Your task to perform on an android device: My tv wallmount was damaged yesterday and I want to fix it, search for the tv wallmount on DHgate app.
Image 0: 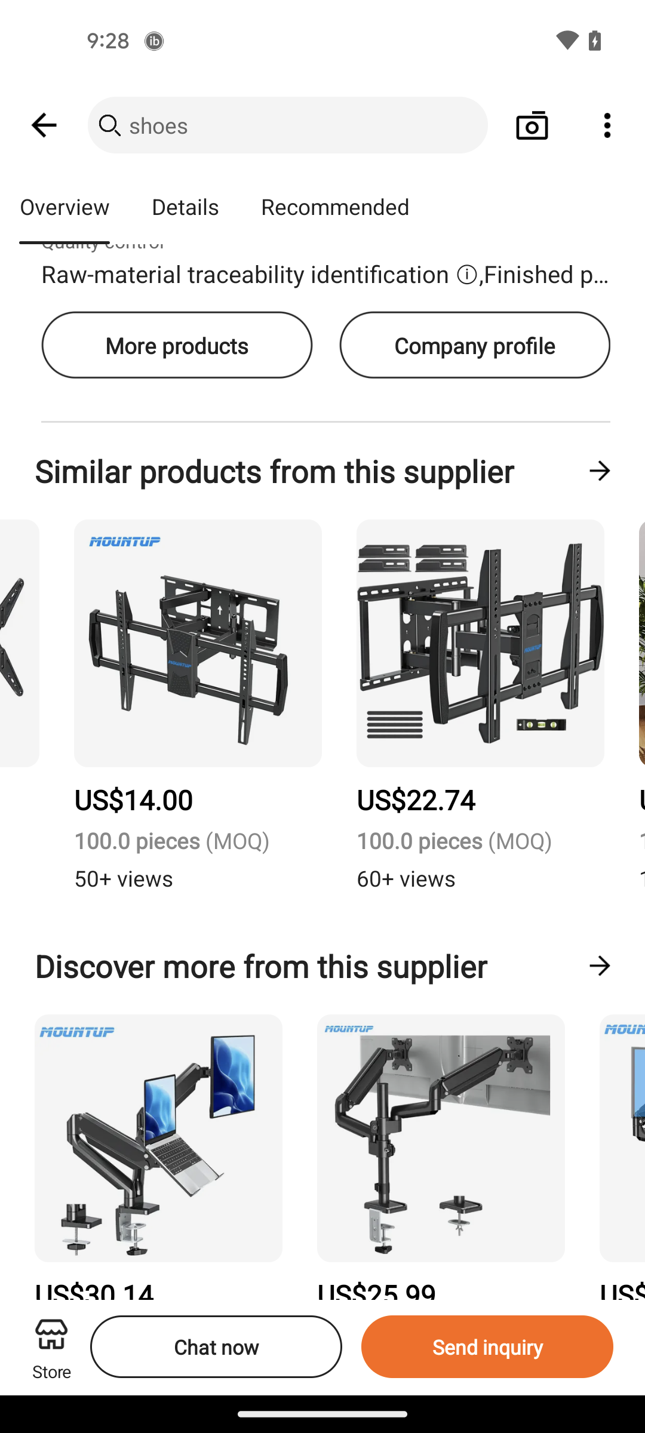
Open the DHgate app
Step 0: open app "DHgate"
Image 1: 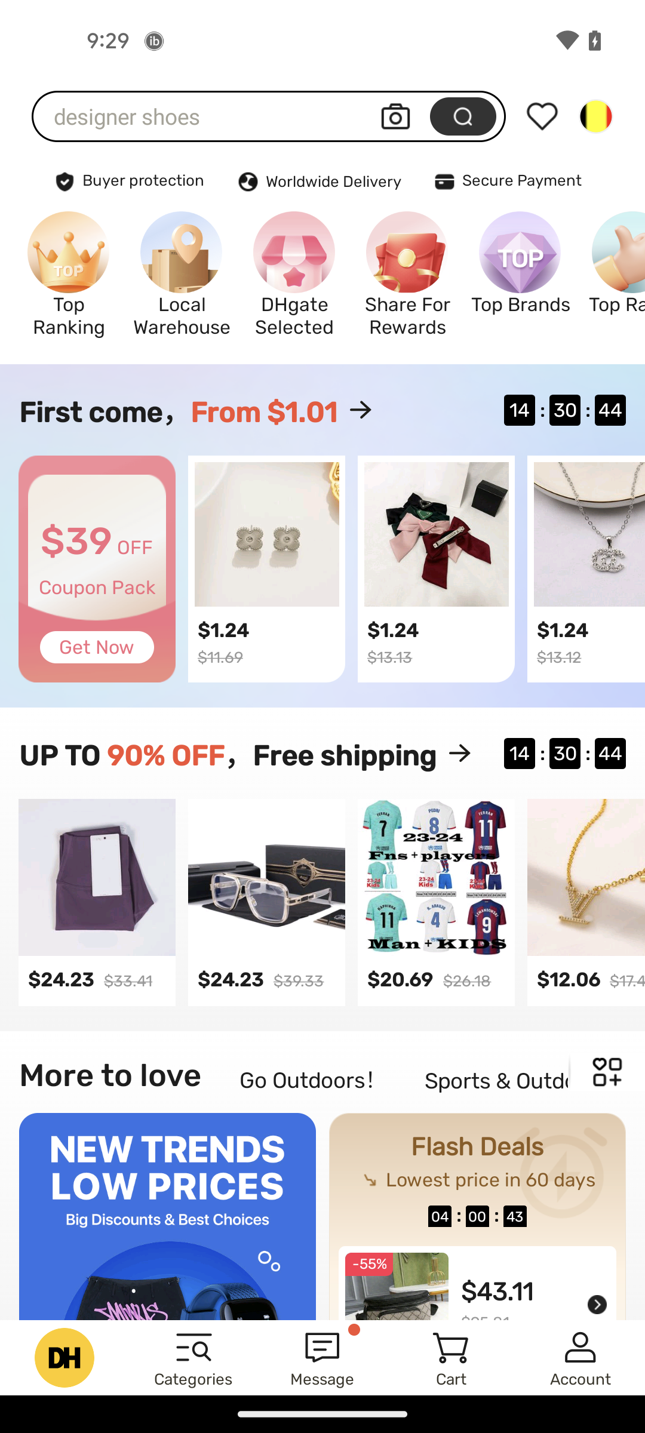
Tap on the search bar at the top of the screen
Step 1: click (205, 116)
Image 2: 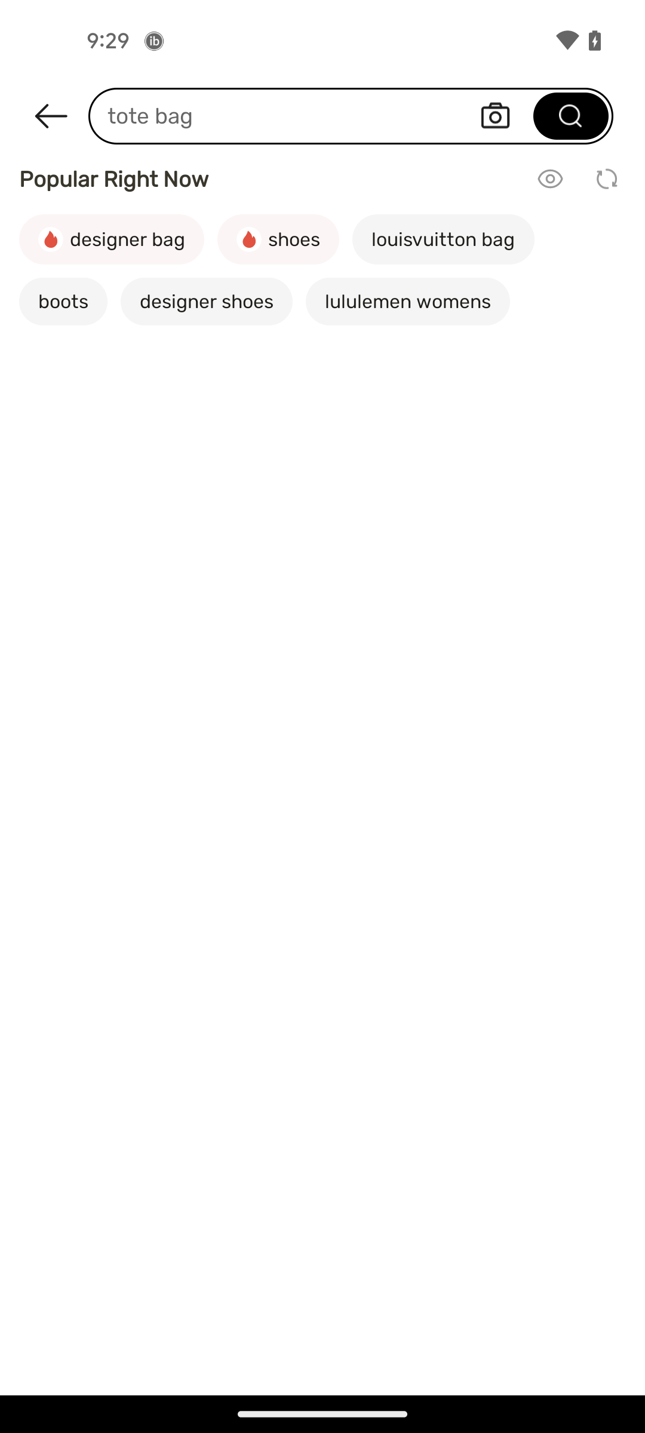
Search for the tv wall mount
Step 2: type "tv wall mount"
Image 3: 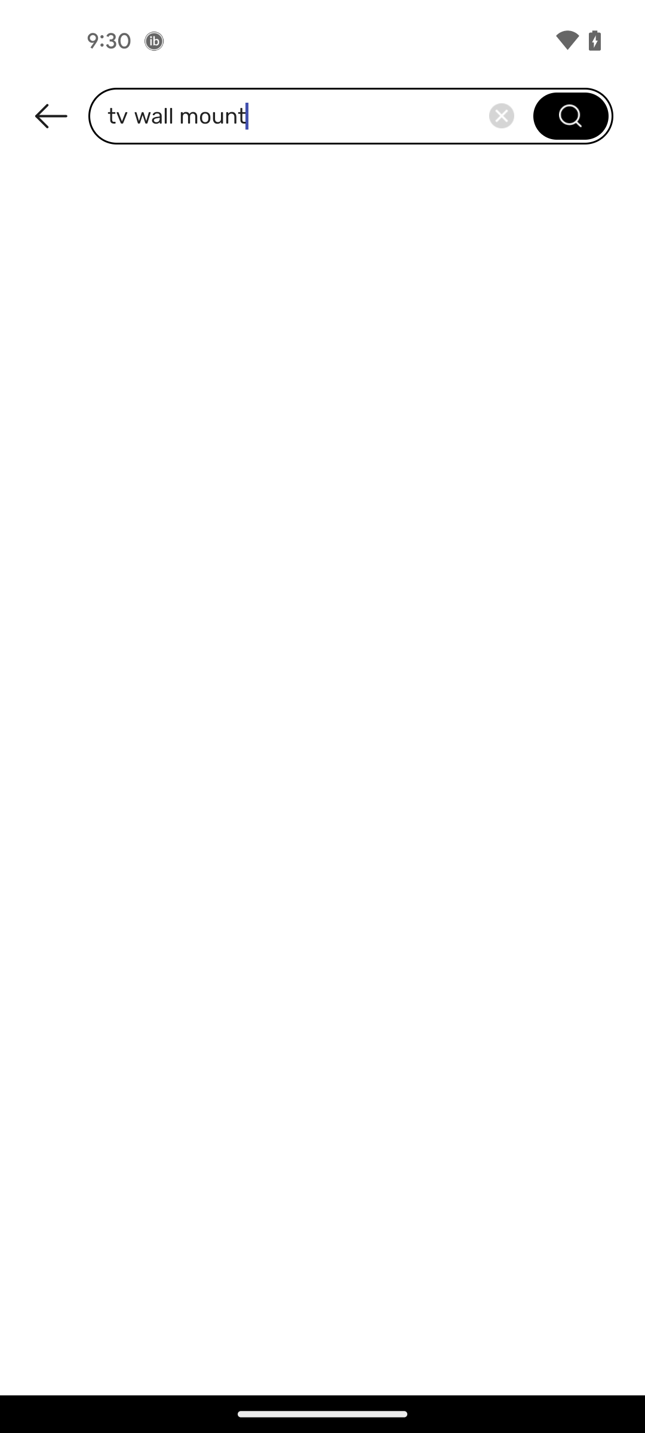
Tap on the search icon
Step 3: click (351, 116)